Your task to perform on an android device: I want to search for an ergonomic chair from the Ochama app for my mom Violet Van Loon, so that she can work as a Quality assurance analyst from home sometimes as well.
Image 1: 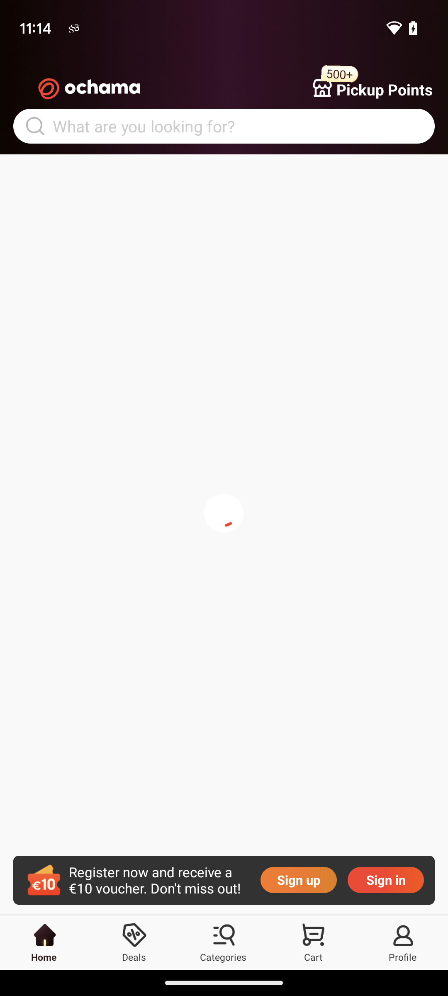
Open the Ochama app.
Step 1: wait
Image 2: 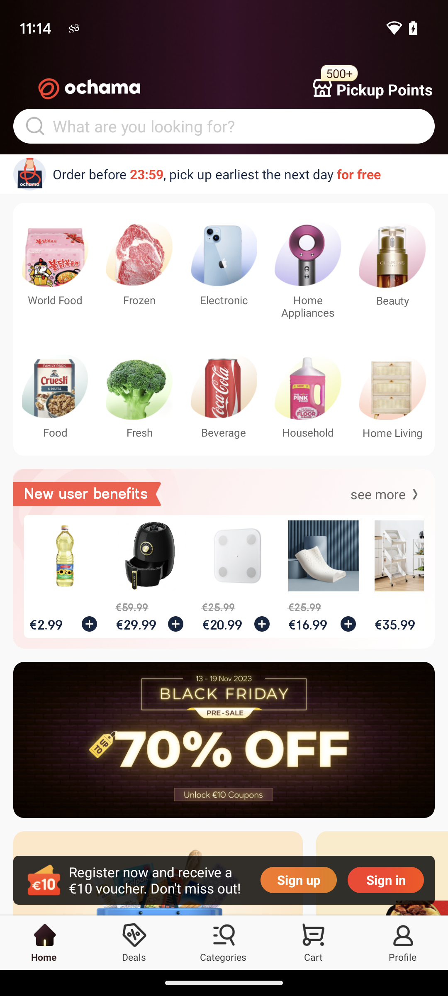
Click on the search box on the top of the screen.
Step 2: click (243, 126)
Image 3: 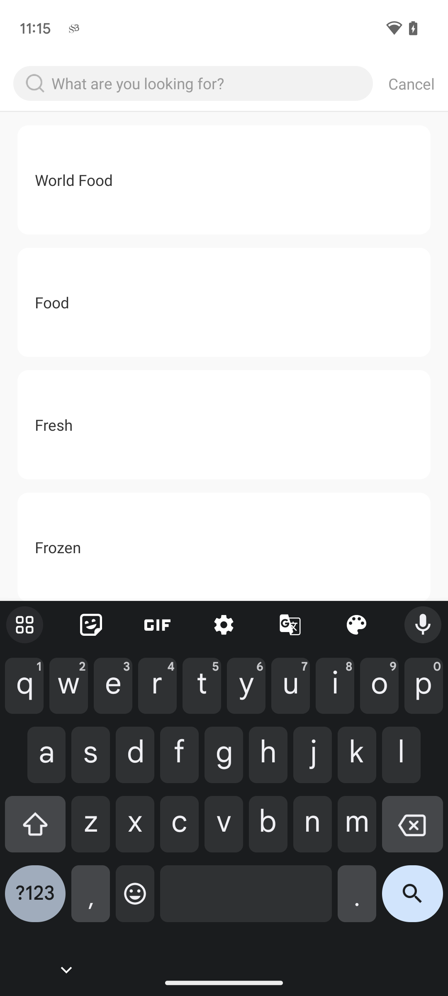
Enter Ergonomic chair in the search box.
Step 3: type "Ergonomic Chair"
Image 5: 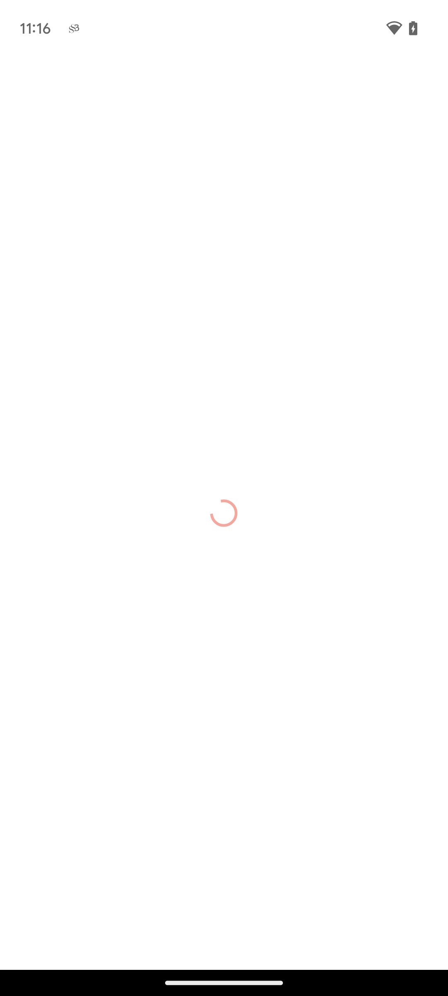
Click on the search icon on the right bottom side of the screen.
Step 5: wait